Your task to perform on an android device:  Export all reminders to a file
Image 0: 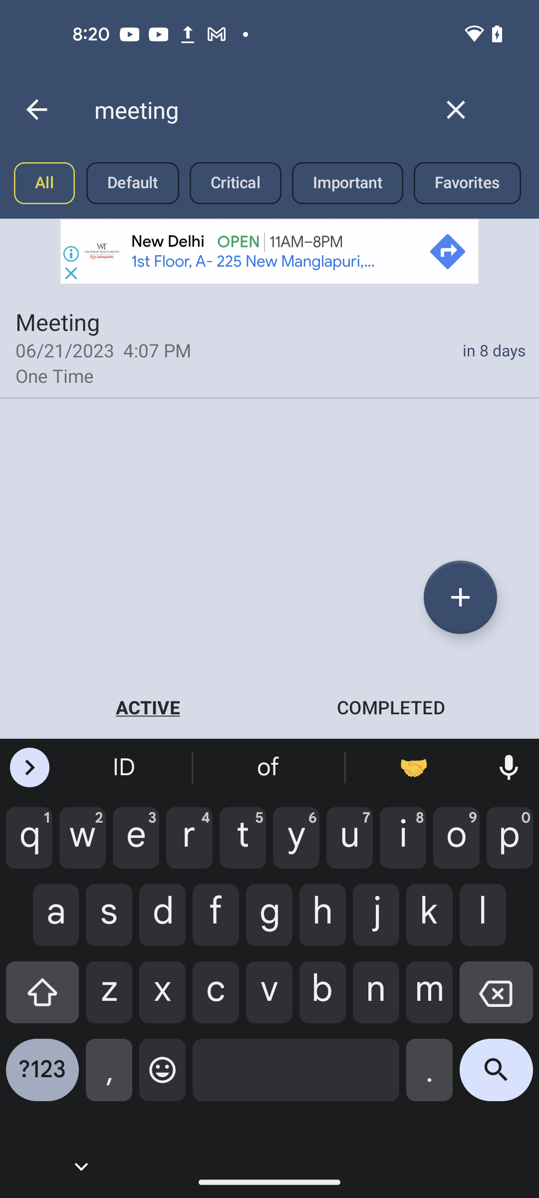
Go back to the previous page 
Step 0: press back button
Image 1: 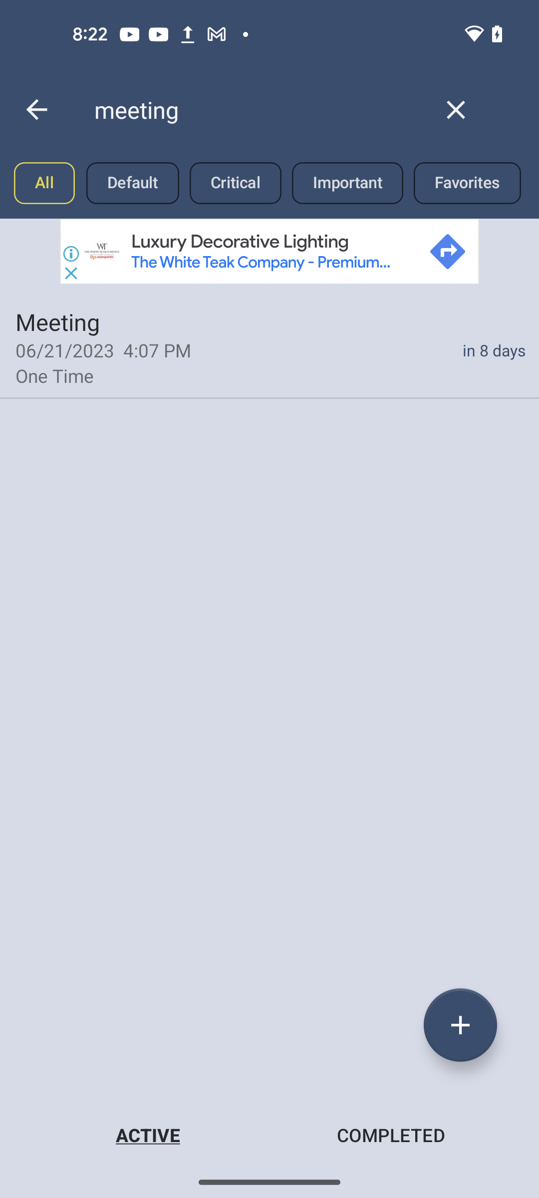
Go back to the previous page 
Step 1: press back button
Image 2: 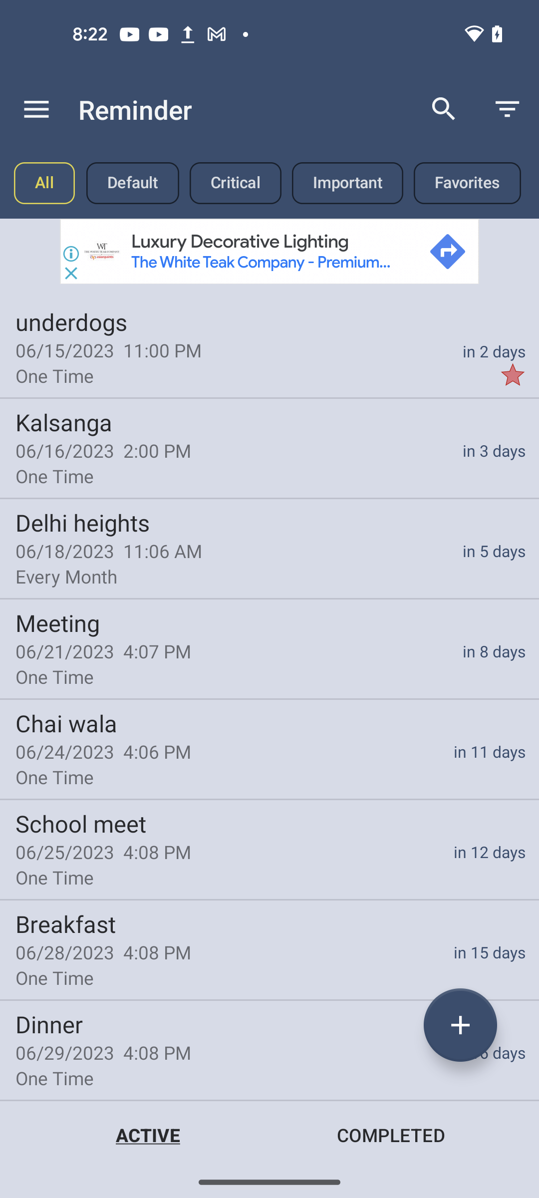
click on the menu icon at the top left corner of the screen 
Step 2: click (36, 109)
Image 3: 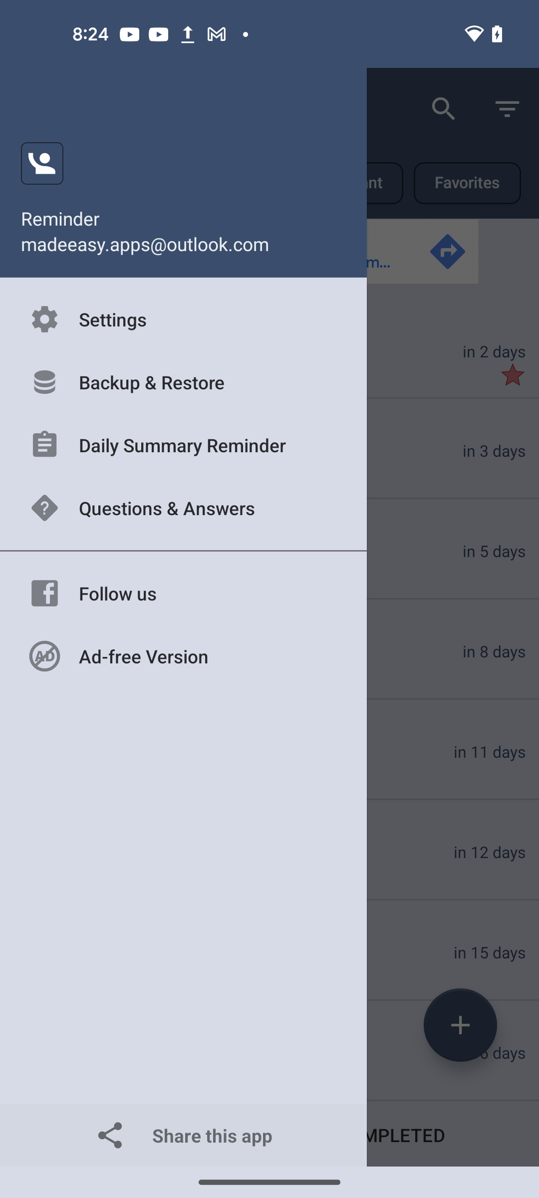
click on the Backup &Restore option
Step 3: click (183, 382)
Image 4: 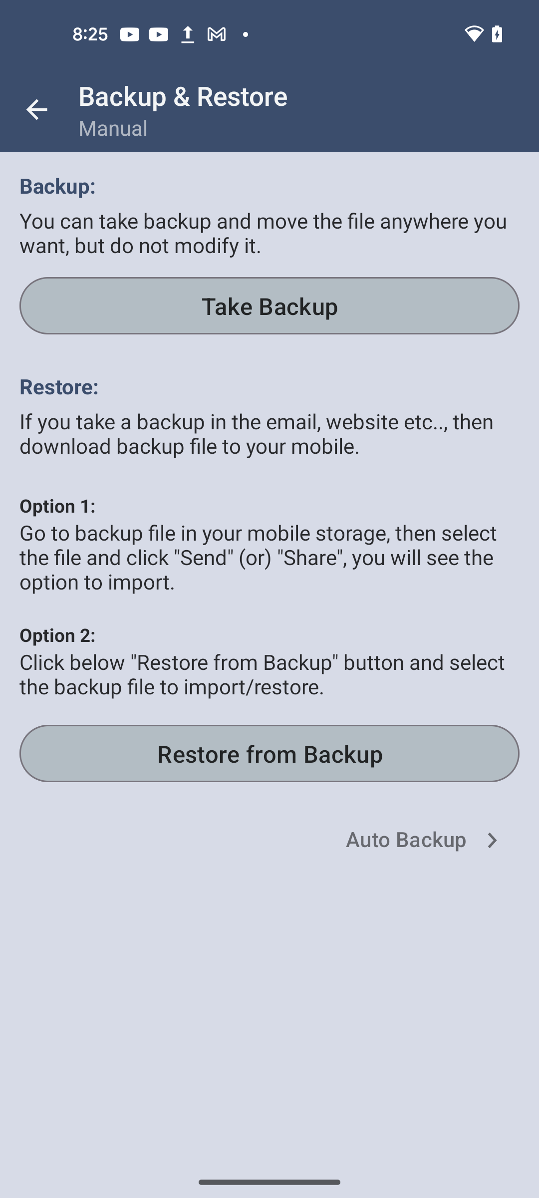
click on the Take Backup option
Step 4: click (269, 305)
Image 5: 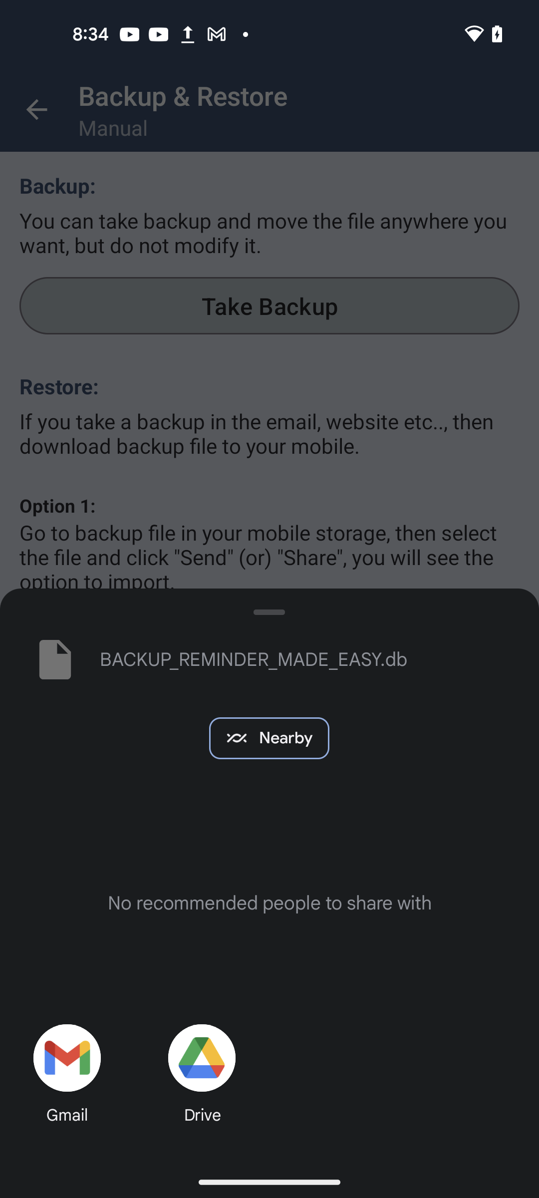
click on the google Drive app
Step 5: click (201, 1058)
Image 6: 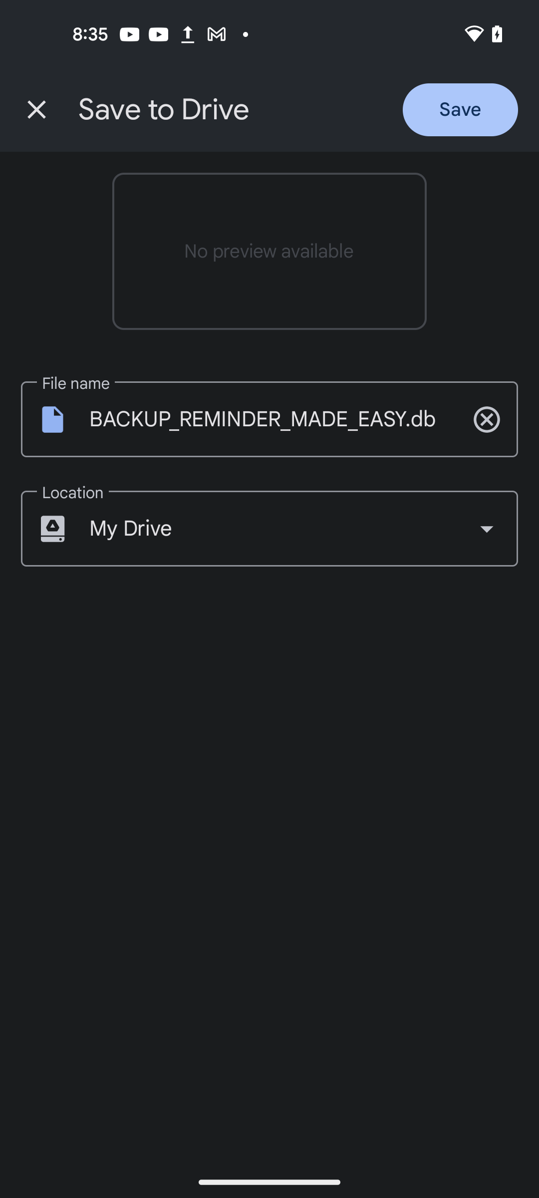
click on the save button at the top right corner of the screen
Step 6: click (460, 109)